Your task to perform on an android device: I want to search for wooden kitchen drawers on the Houzz app since I need to renovate the kitchen.
Image 1: 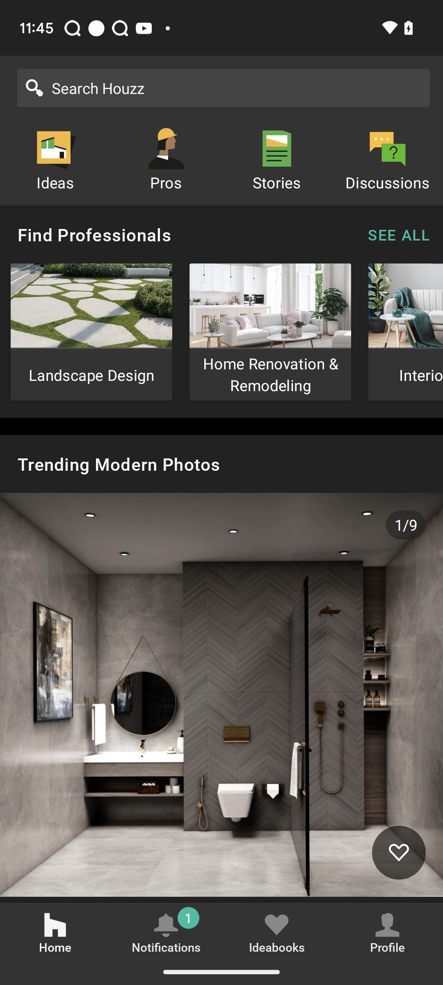
click on the search bar at the top of the screen
Step 1: click (223, 88)
Image 2: 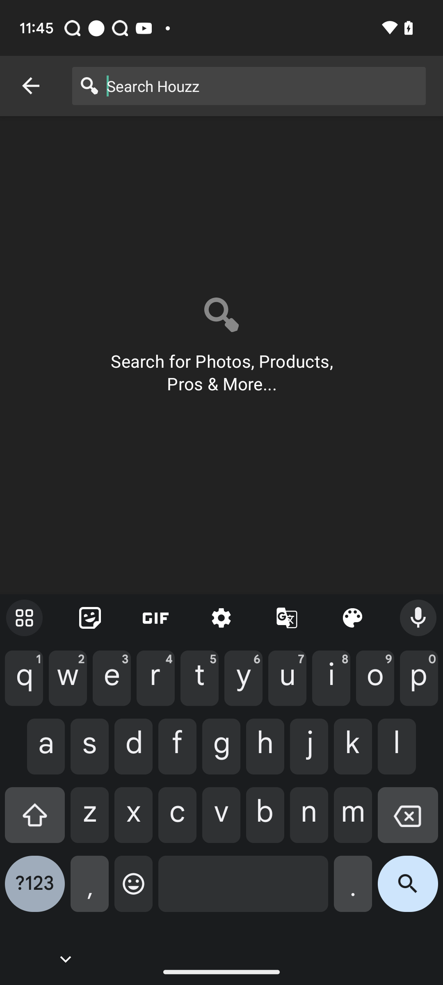
enter kitchen drawers in the search textbox
Step 2: type "Kitchen Drawers"
Image 3: 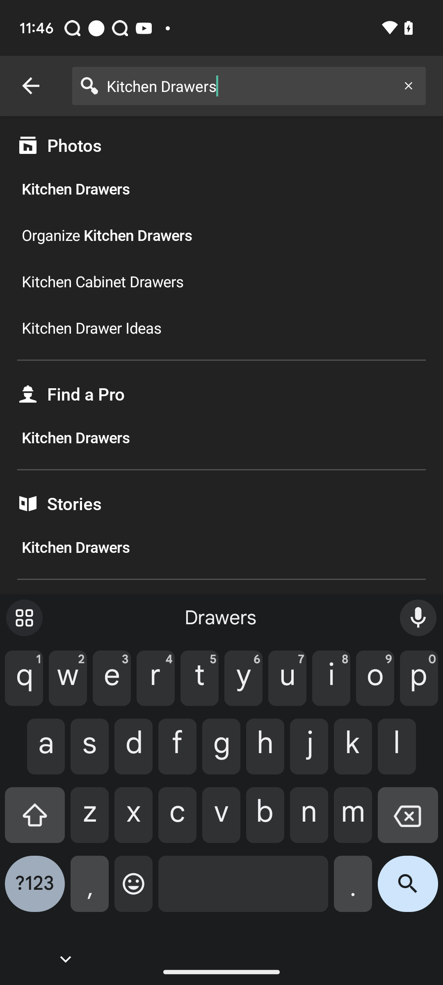
click on the first search result
Step 3: click (204, 188)
Image 4: 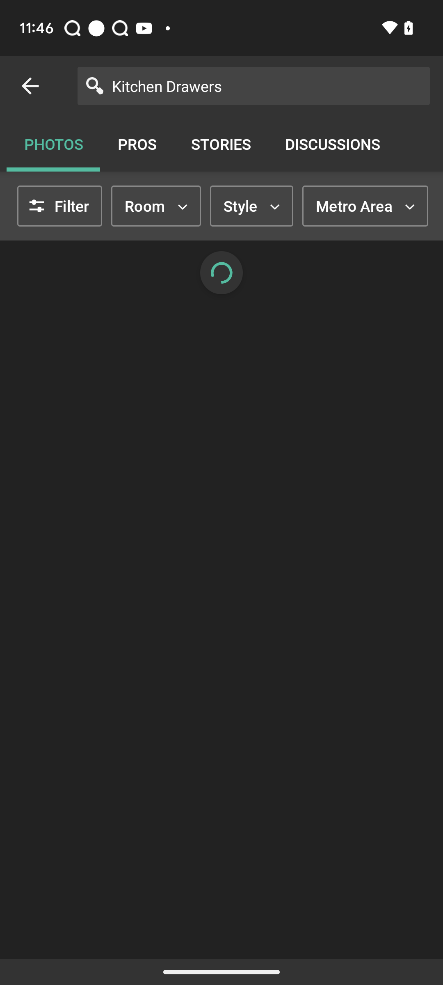
click on the first search result
Step 4: wait